Your task to perform on an android device: I want to see the shoes available in blue color
Image 0: 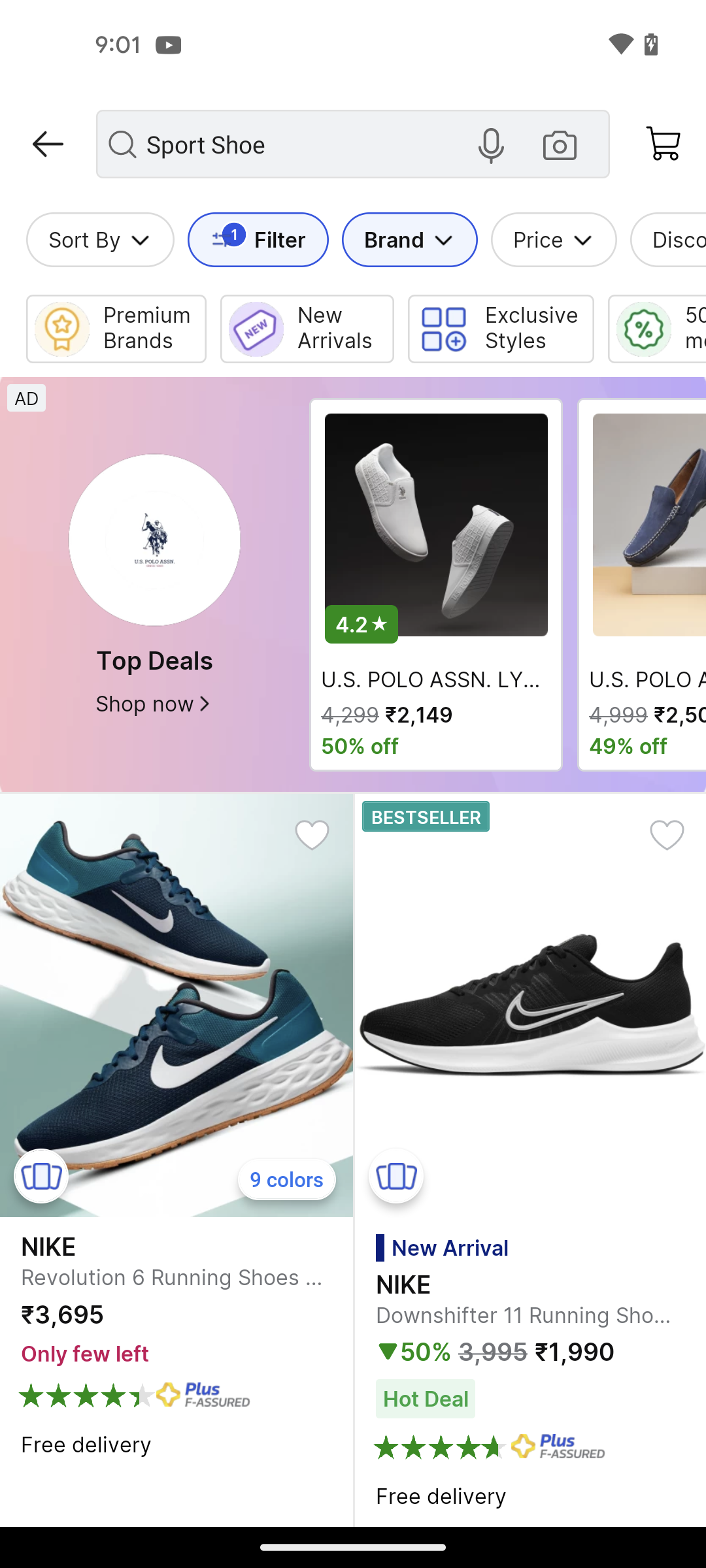
click on the filter option
Step 0: click (280, 240)
Image 1: 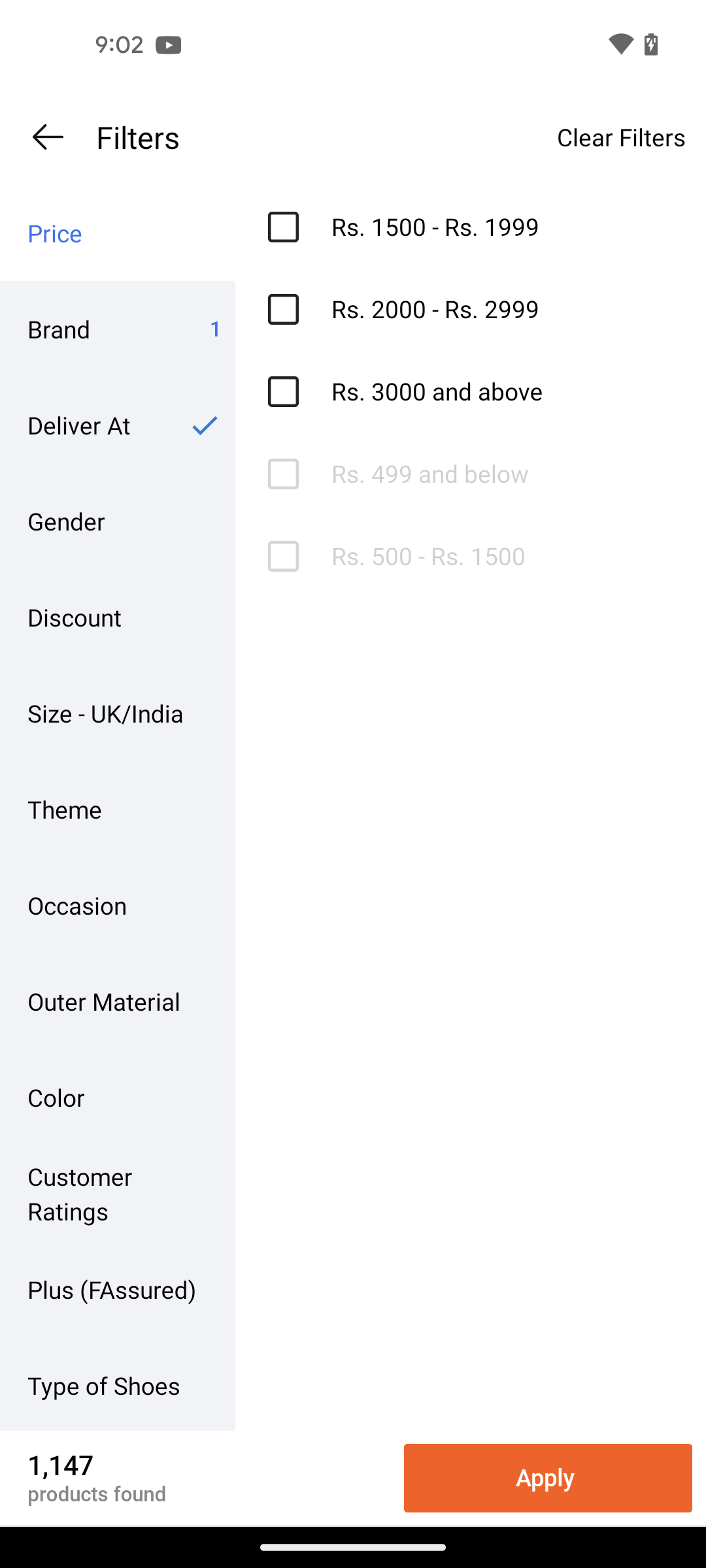
click on the color section
Step 1: click (117, 1097)
Image 2: 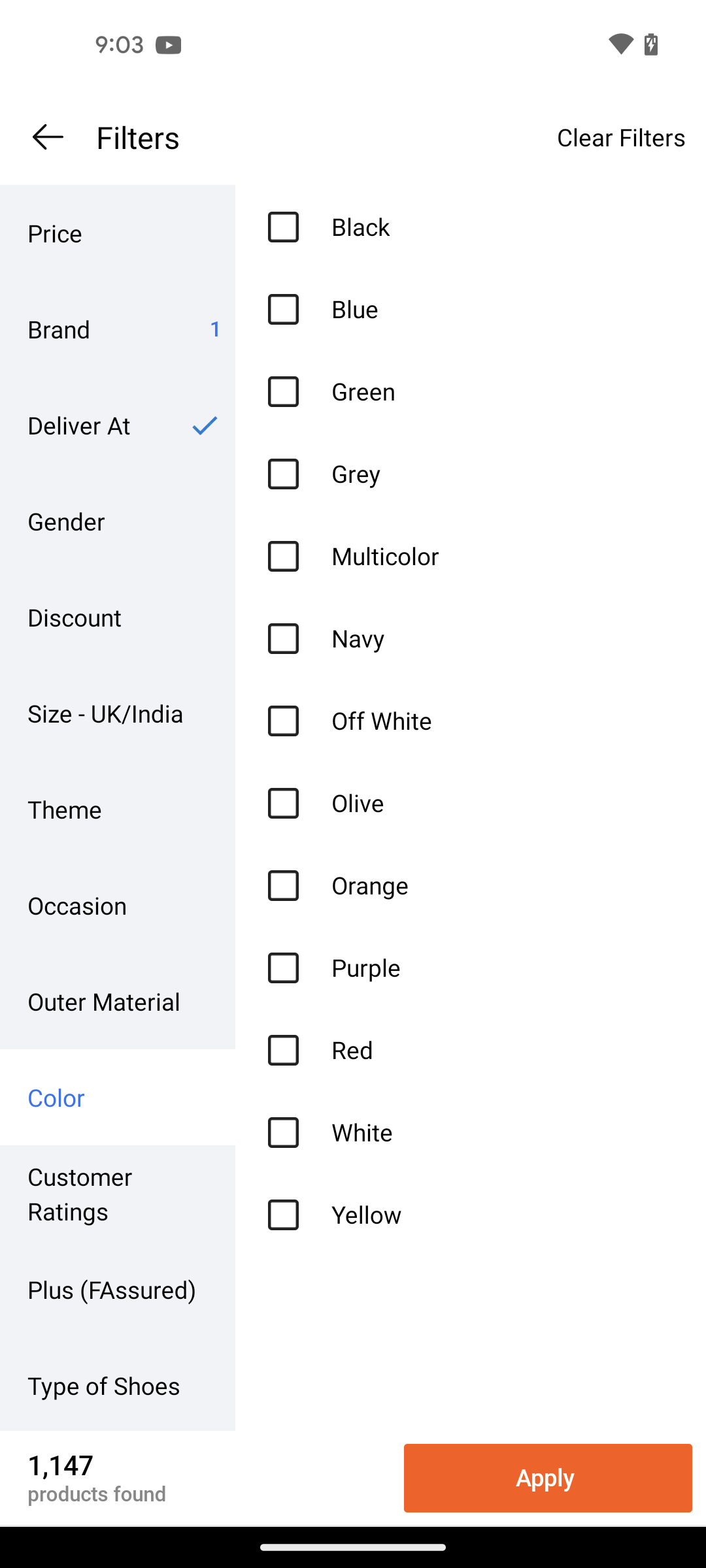
select the blue color
Step 2: click (338, 329)
Image 3: 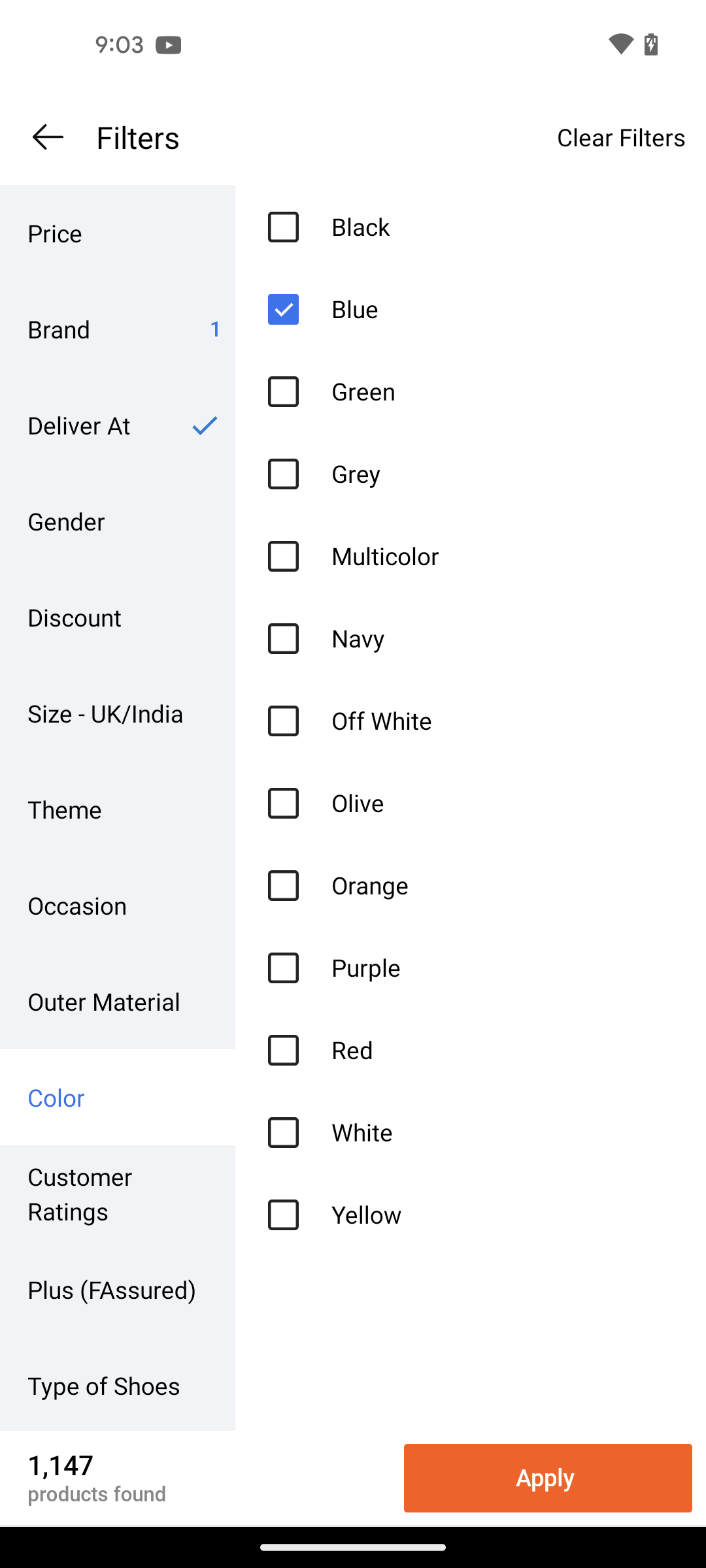
click on the Apply button
Step 3: click (597, 1489)